Your task to perform on an android device: I'm going biking with some pals tomorrow and wanted to check the weather first. 
Image 0: 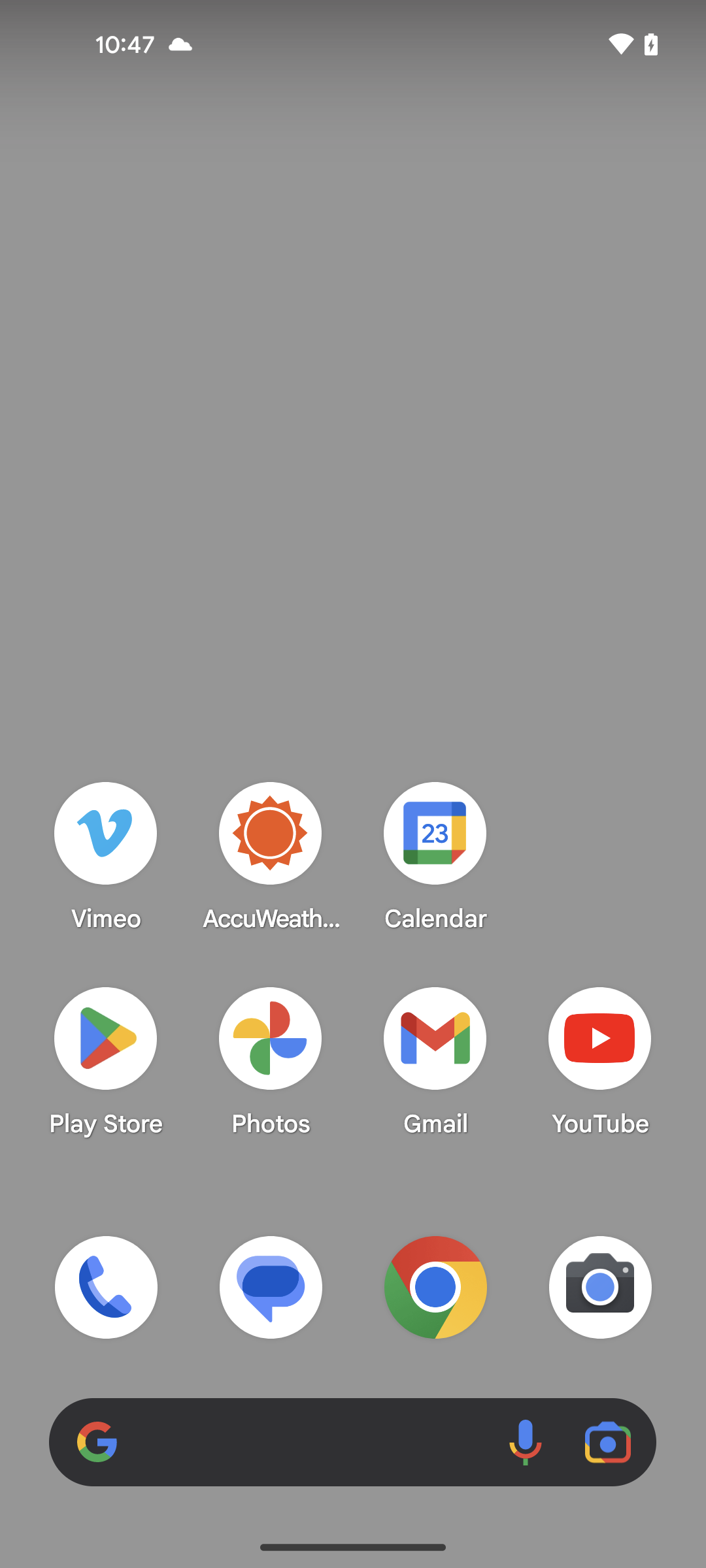
open the AccuWeather app
Step 0: open app "AccuWeather"
Image 1: 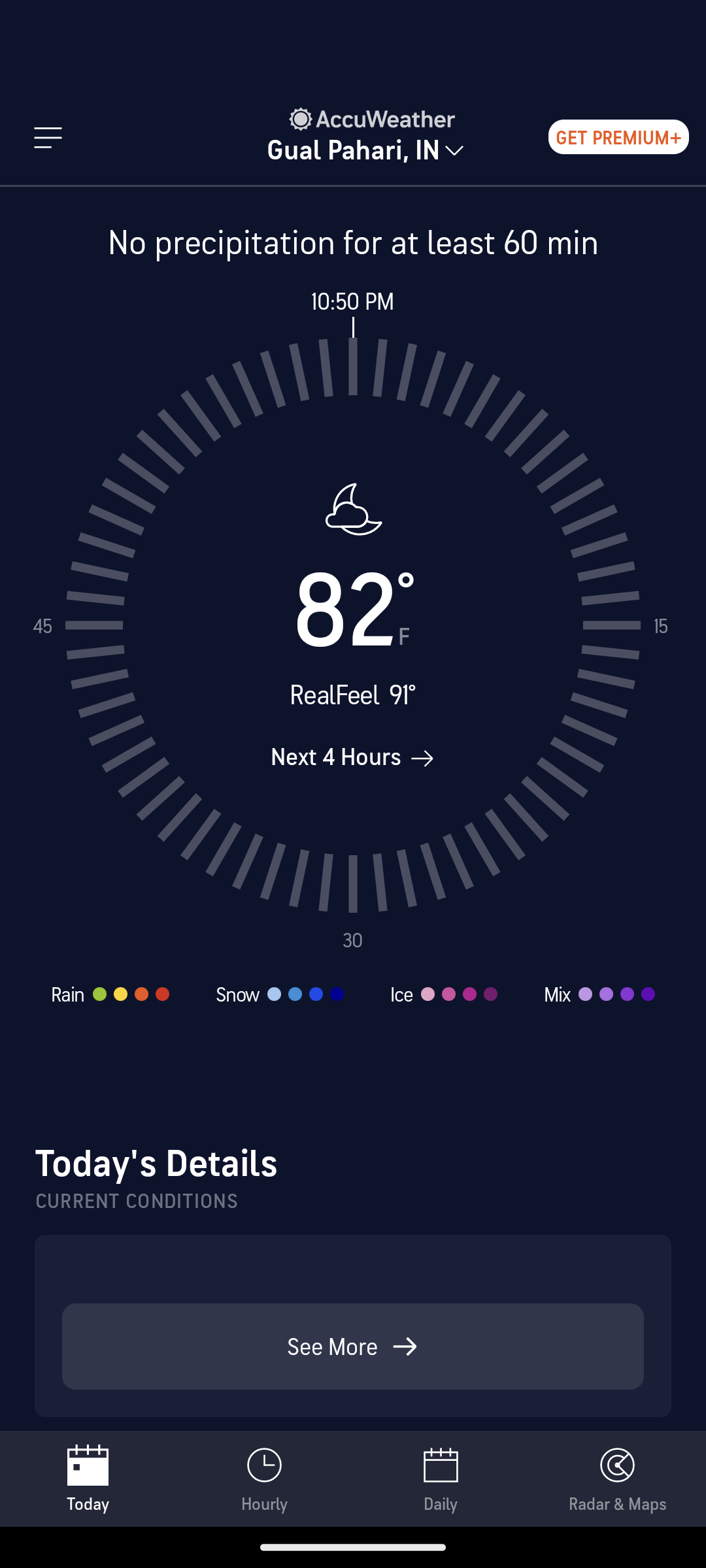
click on the Daily tab at the bottom of the screen
Step 1: click (441, 1478)